Your task to perform on an android device: Compare the prices offered by various vendors for the similar EmmEmm 26" to 42" LED/LCD Tv mount
Image 0: 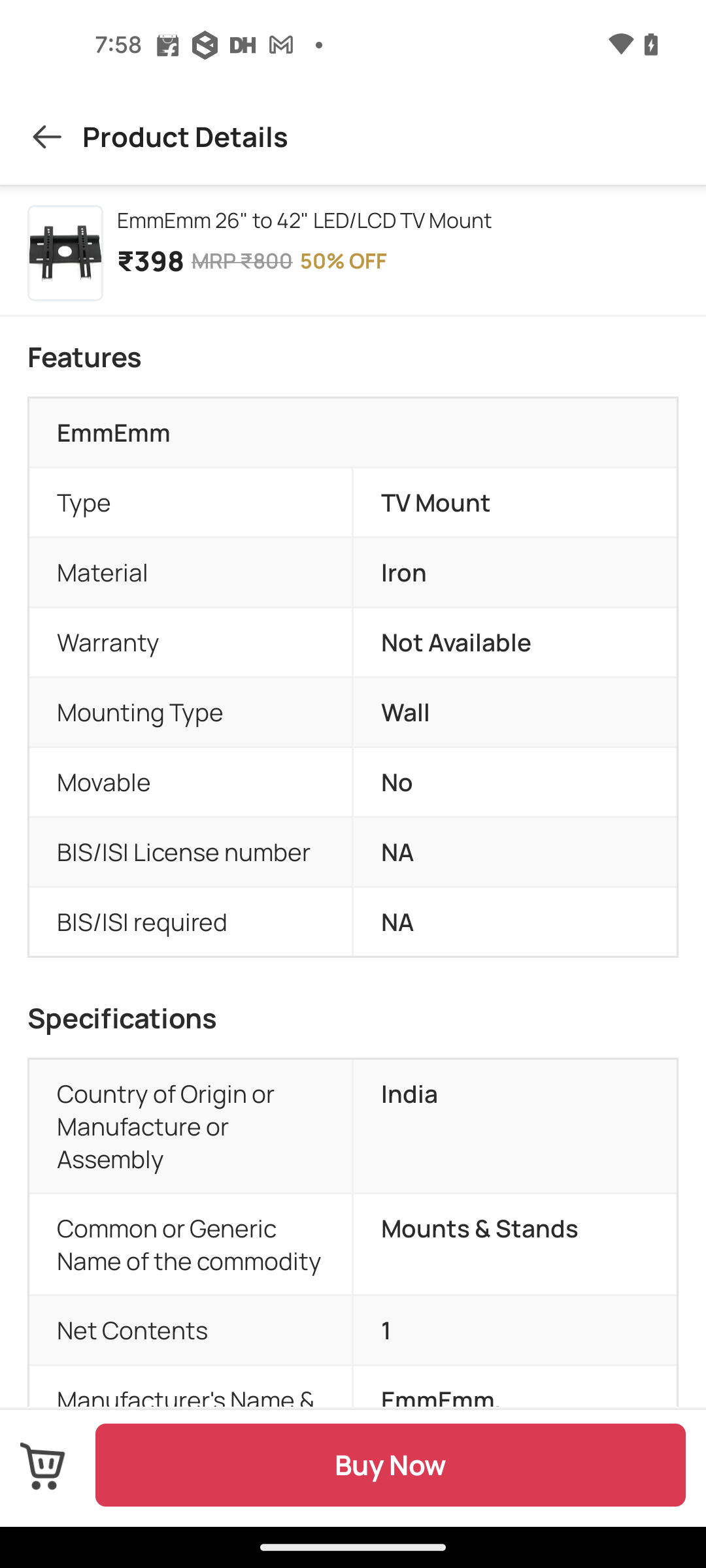
Go back to the previous page
Step 0: press back button
Image 1: 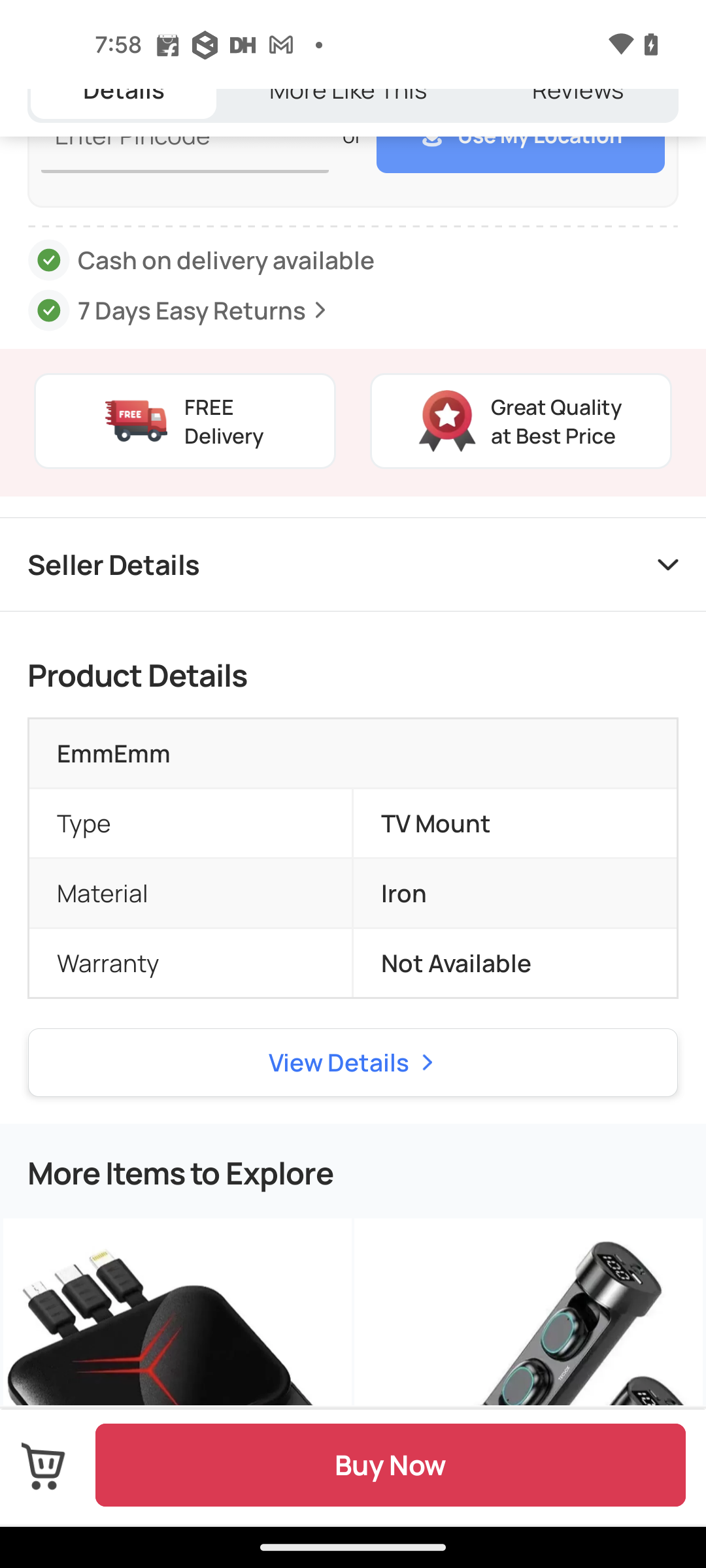
Swipe up to view the similar items to compare
Step 1: scroll down
Image 2: 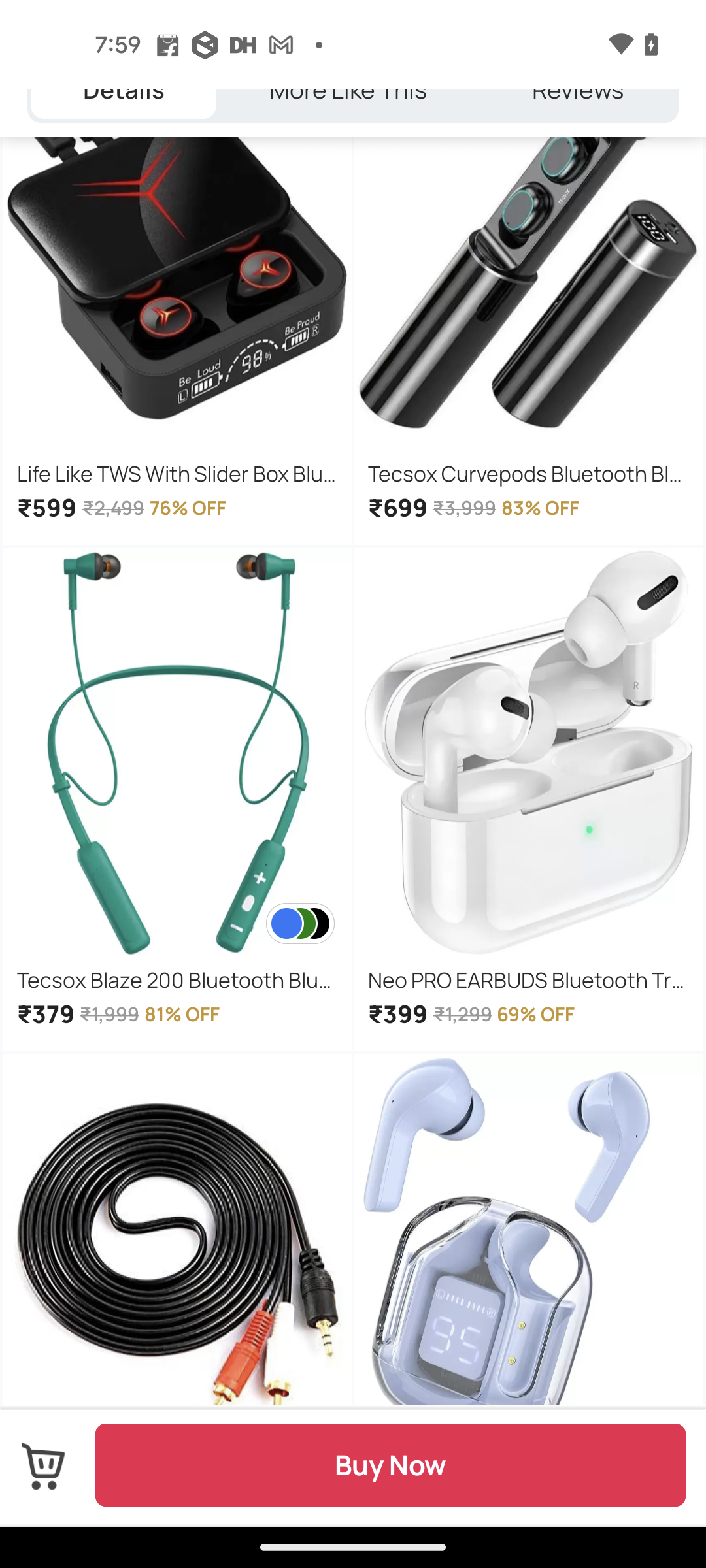
Swipe up to view the similar items to compare
Step 2: scroll down
Image 3: 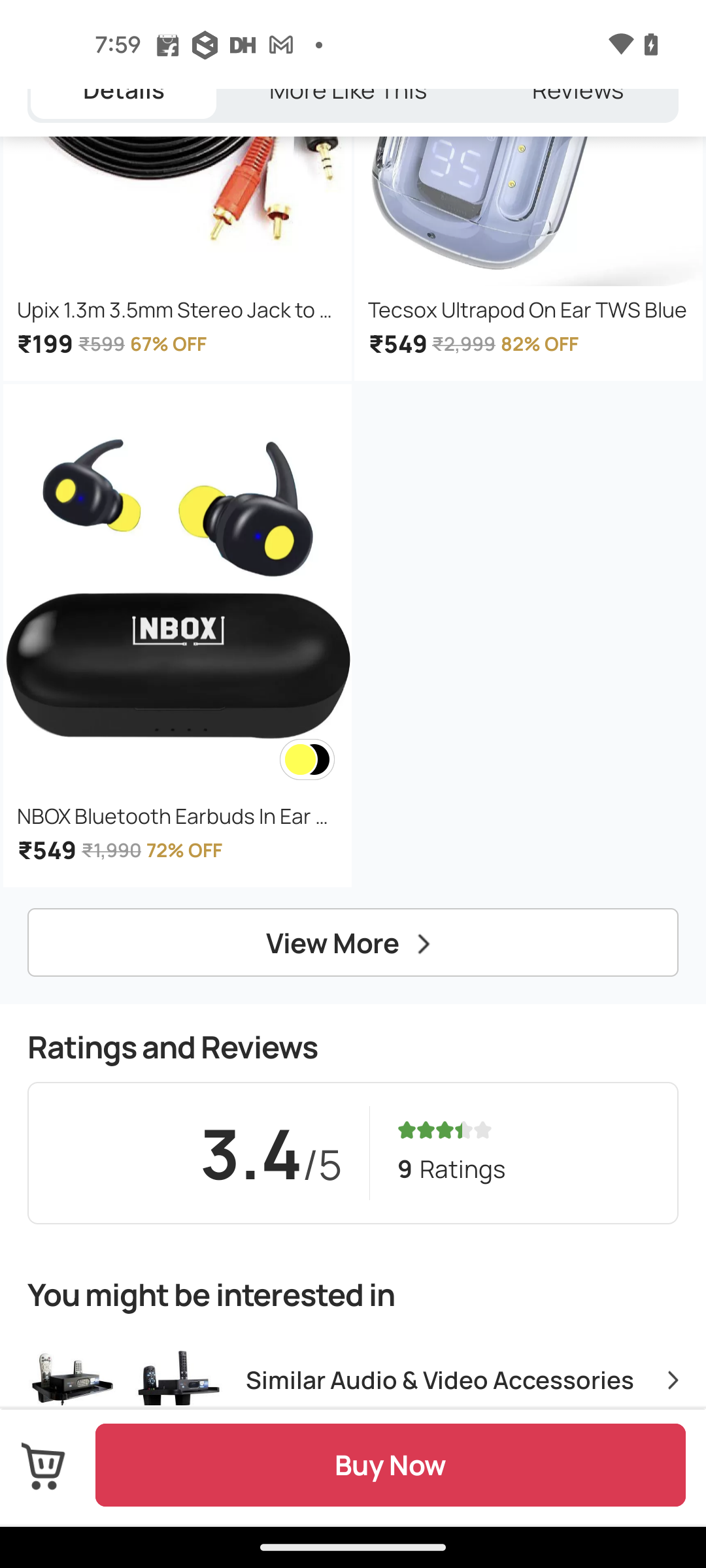
Swipe up to view the similar items to compare
Step 3: scroll down
Image 4: 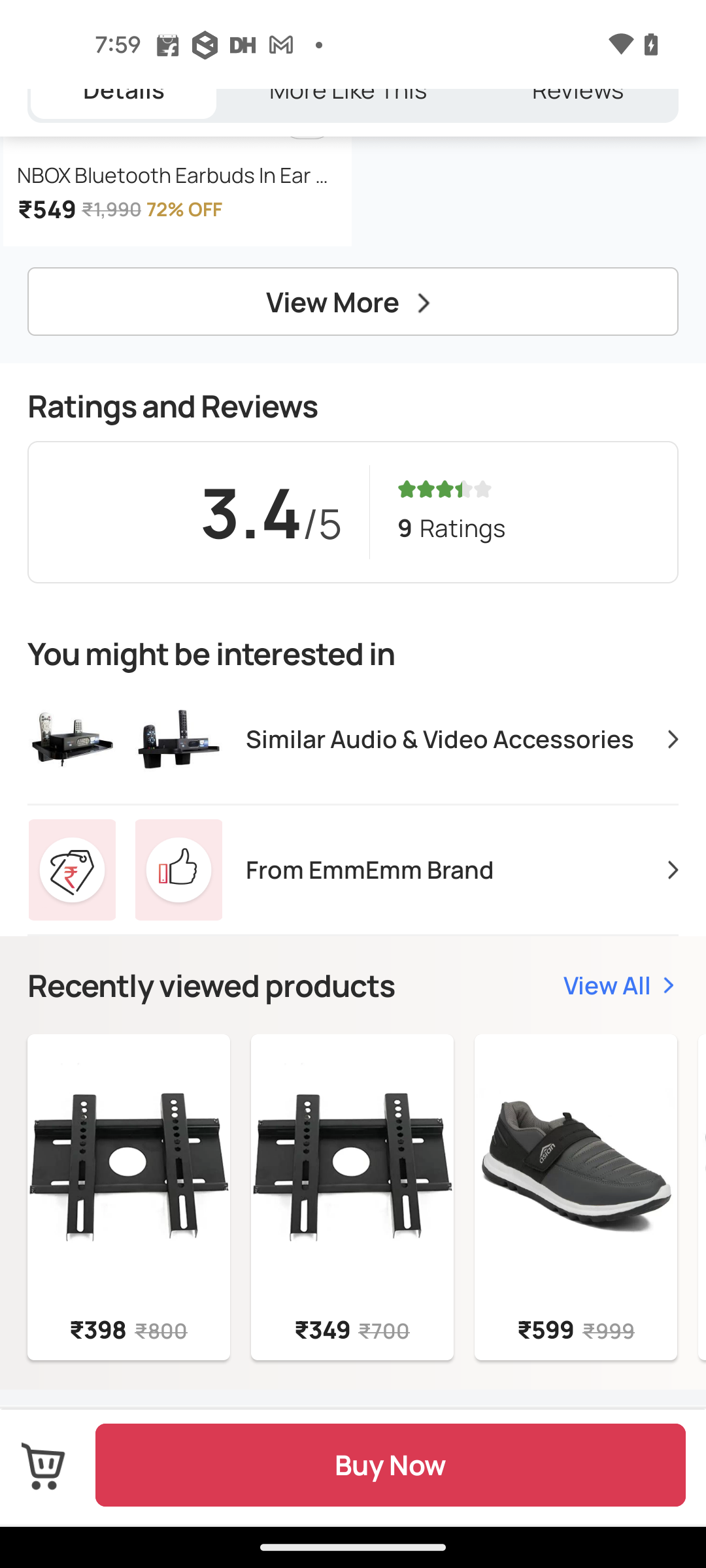
Tap on the similar audio & video accessories option
Step 4: click (440, 739)
Image 5: 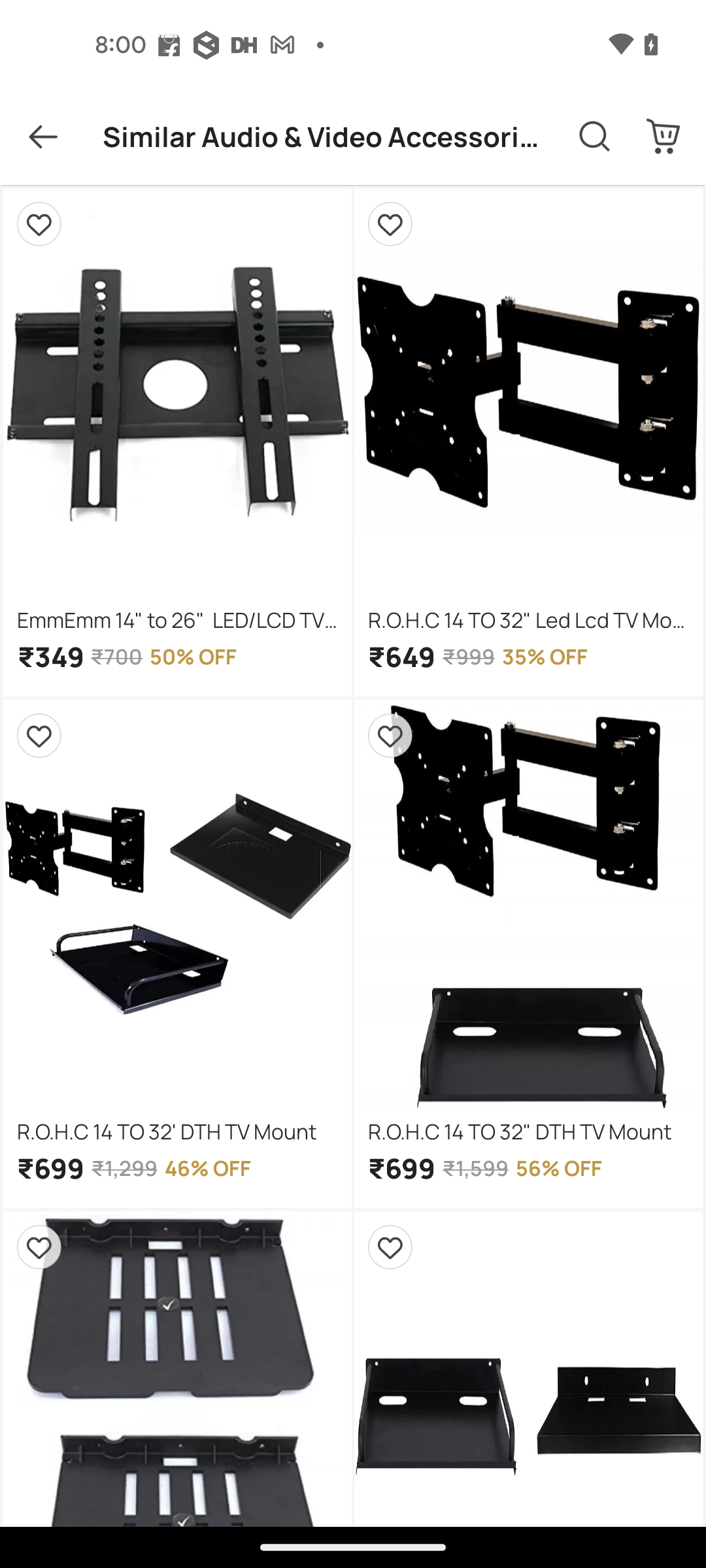
Swipe up to view more
Step 5: scroll down